Your task to perform on an android device: I want to purchase a striped shirt for myself for the upcoming office party. Look for a dark blue-striped shirt in the Max fashion app.
Image 0: 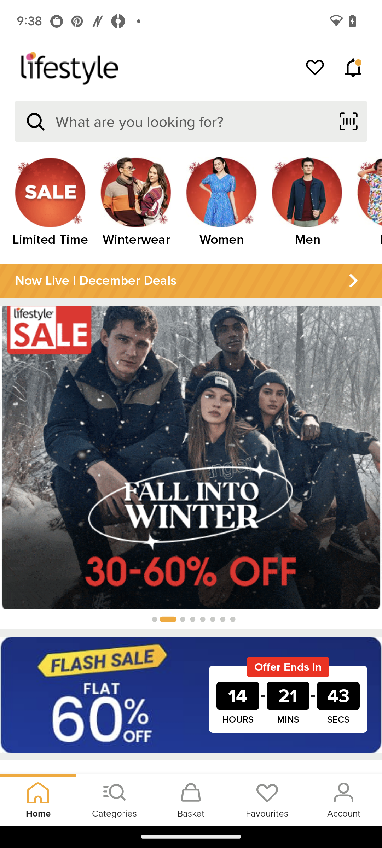
Open the Max fashion app.
Step 0: open app "Max Fashion"
Image 1: 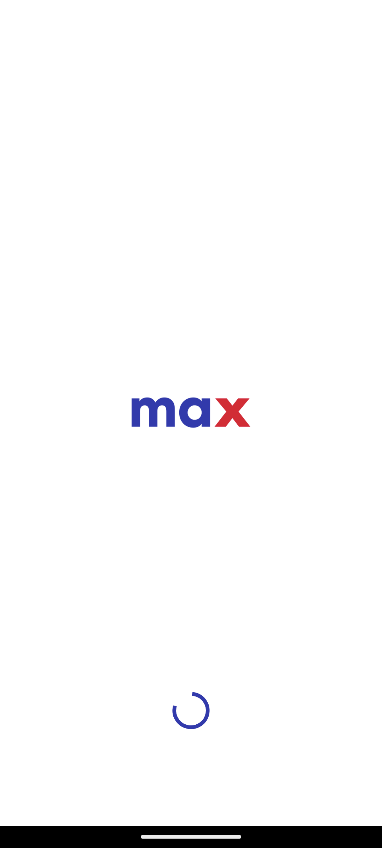
Open the Max fashion app.
Step 1: wait
Image 2: 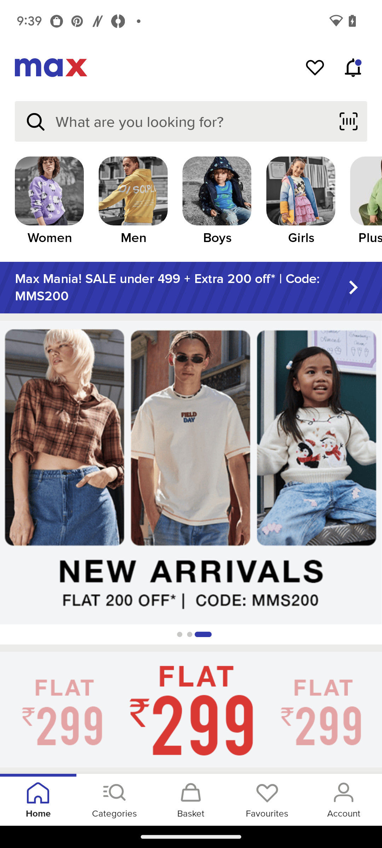
Click on the search bar.
Step 2: click (192, 121)
Image 4: 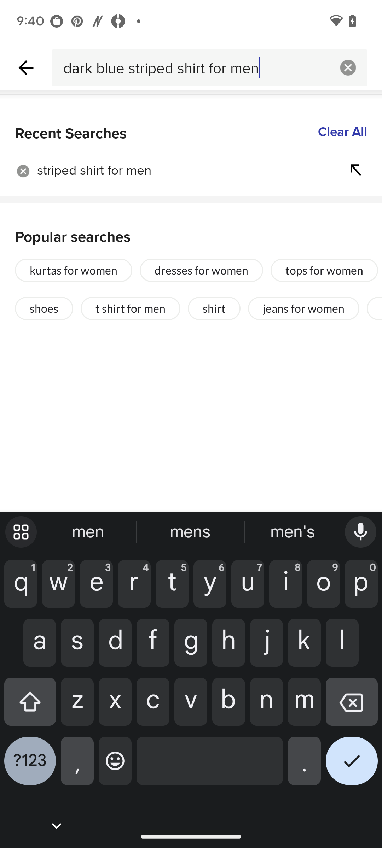
Click on the tick button.
Step 4: click (352, 766)